Your task to perform on an android device: Go to the Google Maps app & set the direction to the place Leisure Valley Park
Image 0: 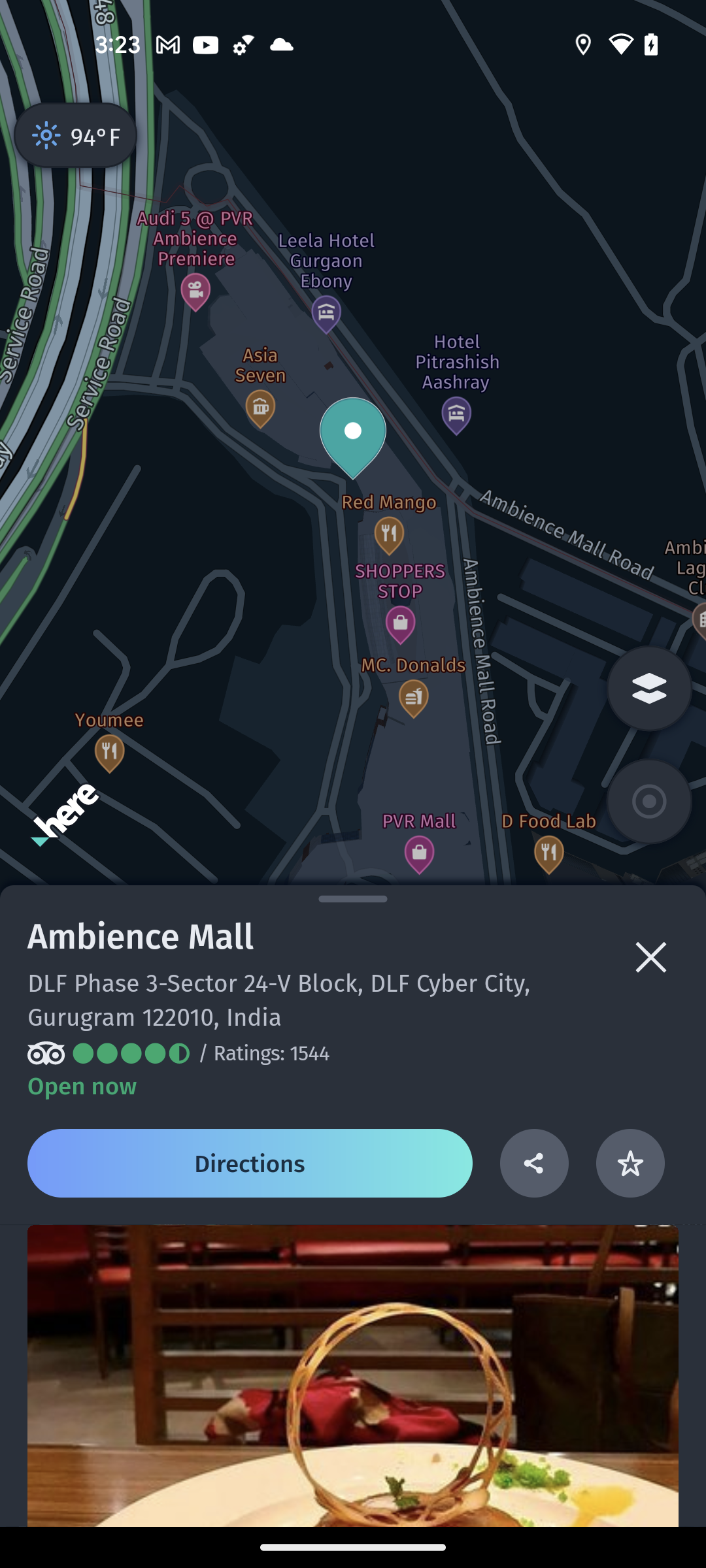
open the Google Maps app
Step 0: open app "Maps"
Image 1: 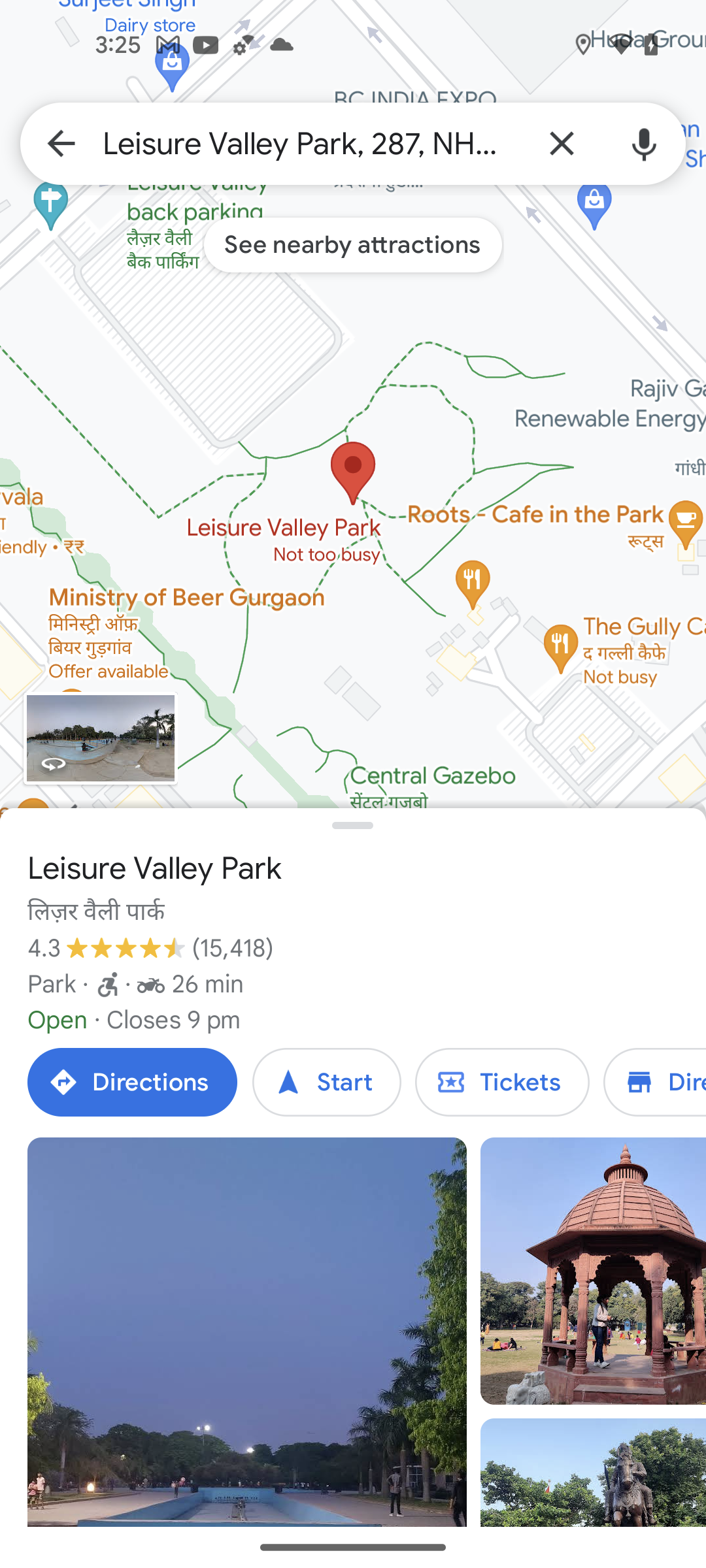
click on the directions button
Step 1: click (132, 1082)